Your task to perform on an android device: Open the Clock app and set the alarm for 9:15 AM.
Image 0: 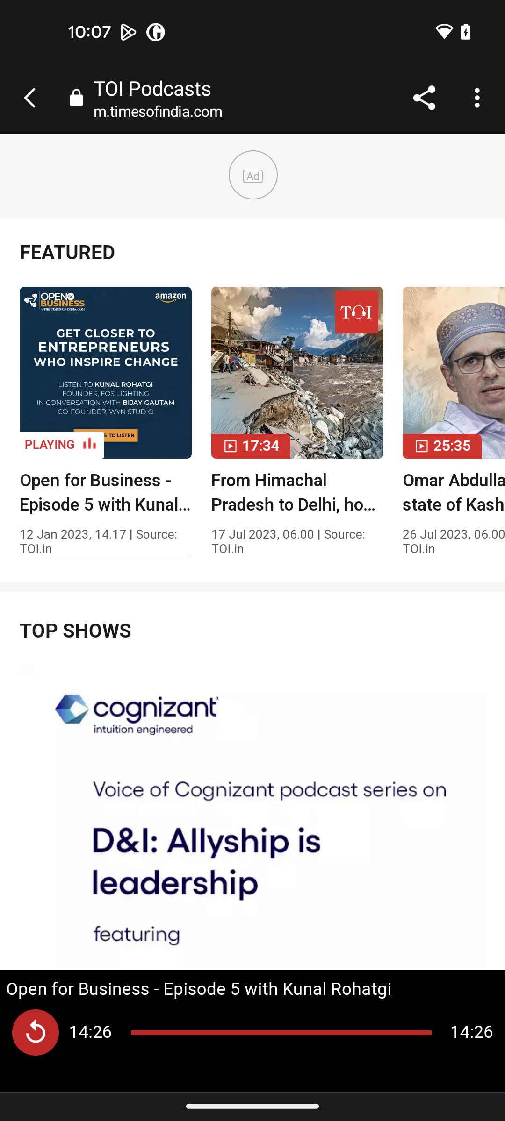
Open the Clock app
Step 0: open app "Clock"
Image 1: 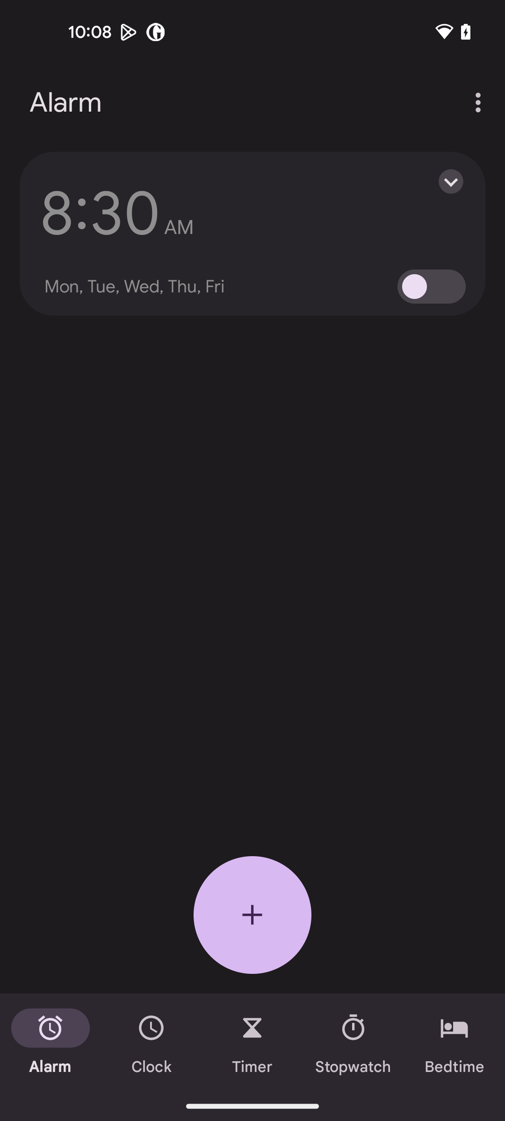
Click on the plus icon
Step 1: click (252, 915)
Image 4: 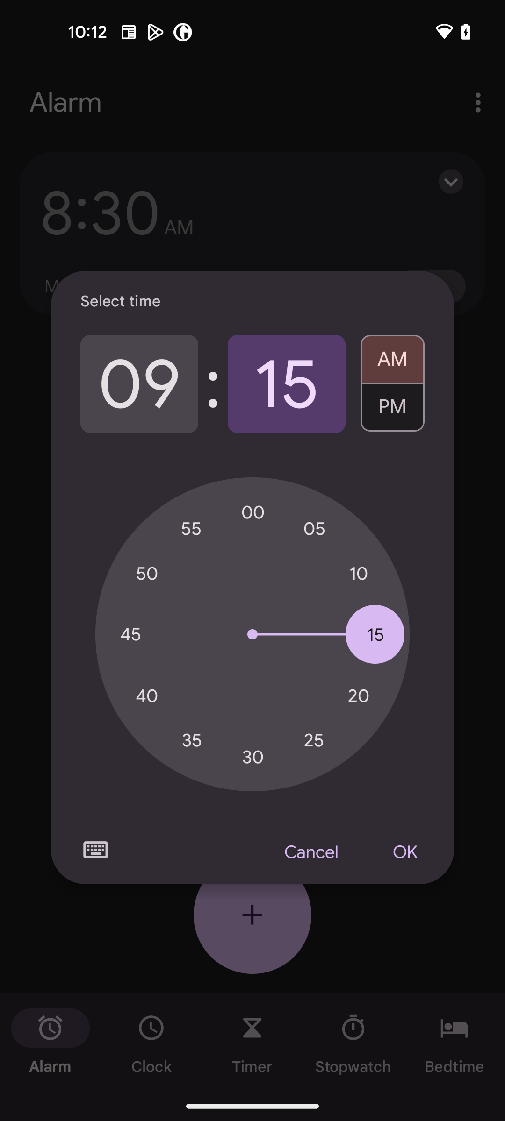
Select AM
Step 4: click (392, 354)